Your task to perform on an android device: I don't remember dates at the time of the event; I forget on which date the event occurred, so I want a setup notification that reminds me of the event.
Image 0: 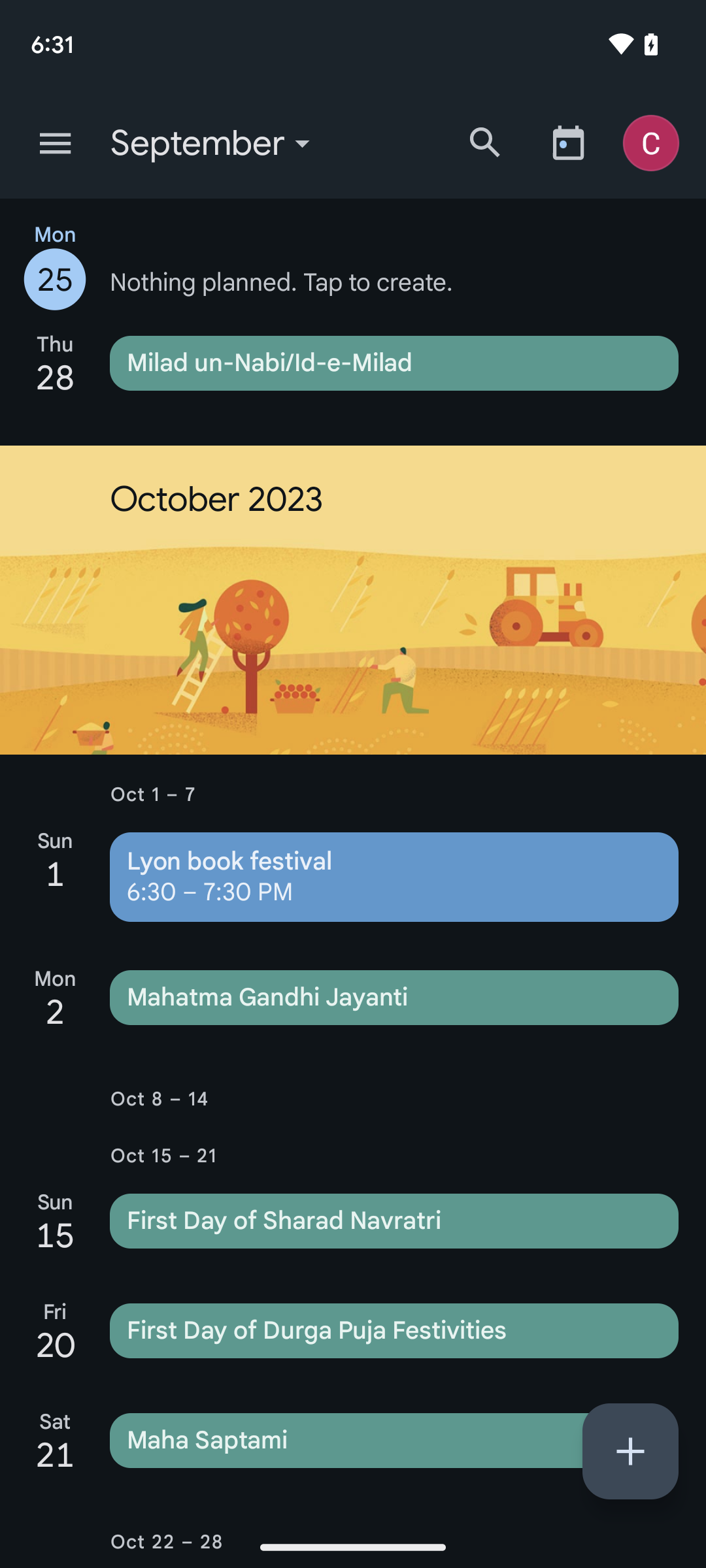
Click on the three lines present in the upper left corner of the screen.
Step 0: click (55, 143)
Image 2: 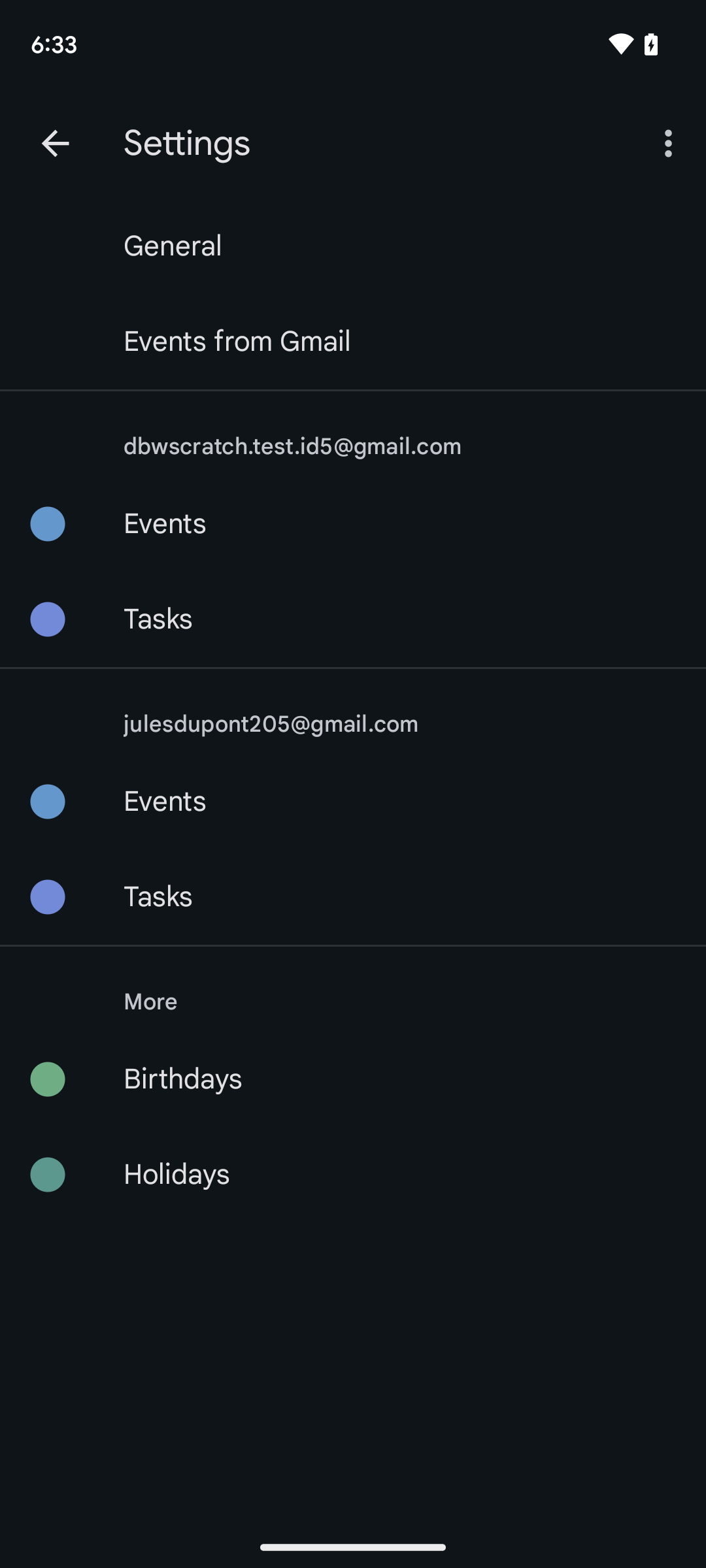
Tap on events present at the below Julesdupont mail
Step 2: click (165, 801)
Image 3: 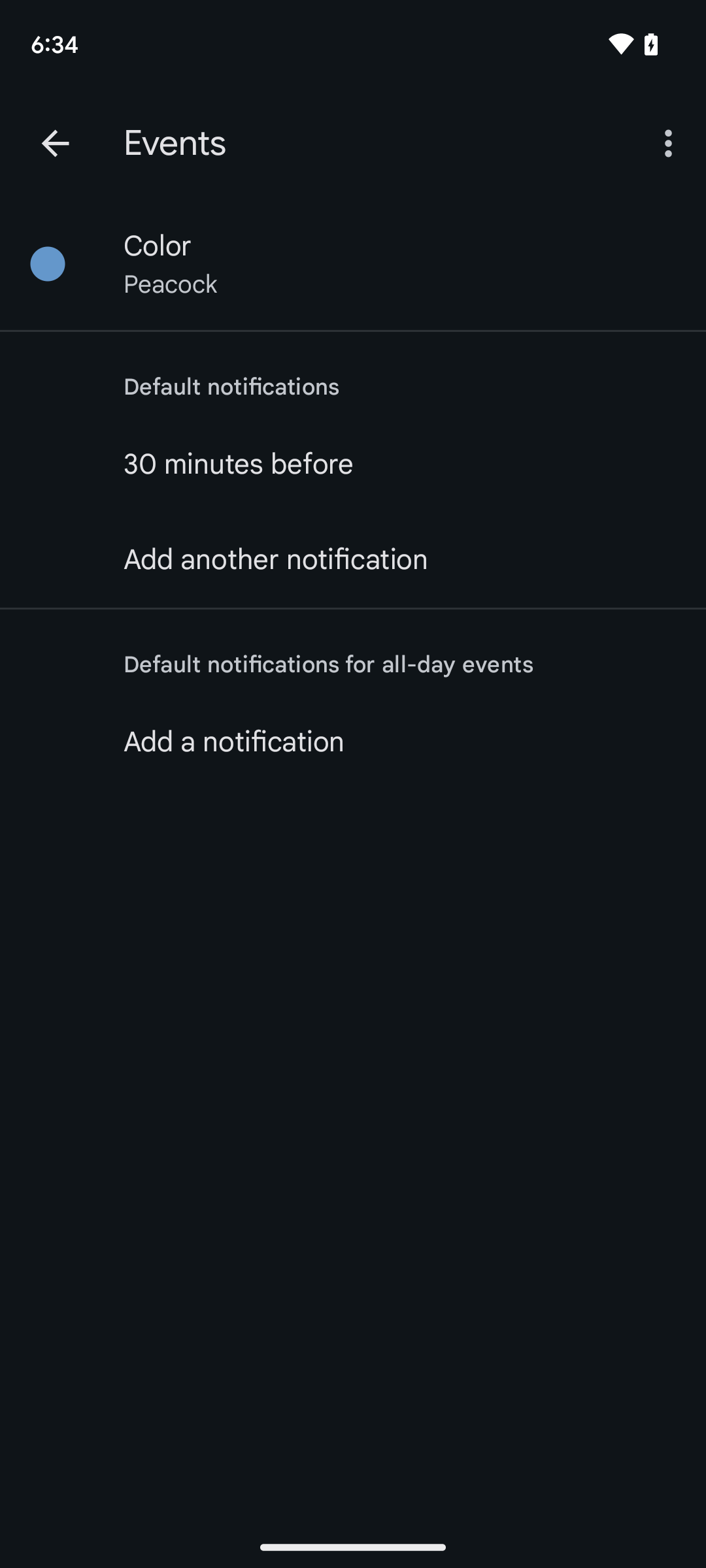
Tap Add Another Notification.
Step 3: click (276, 560)
Image 4: 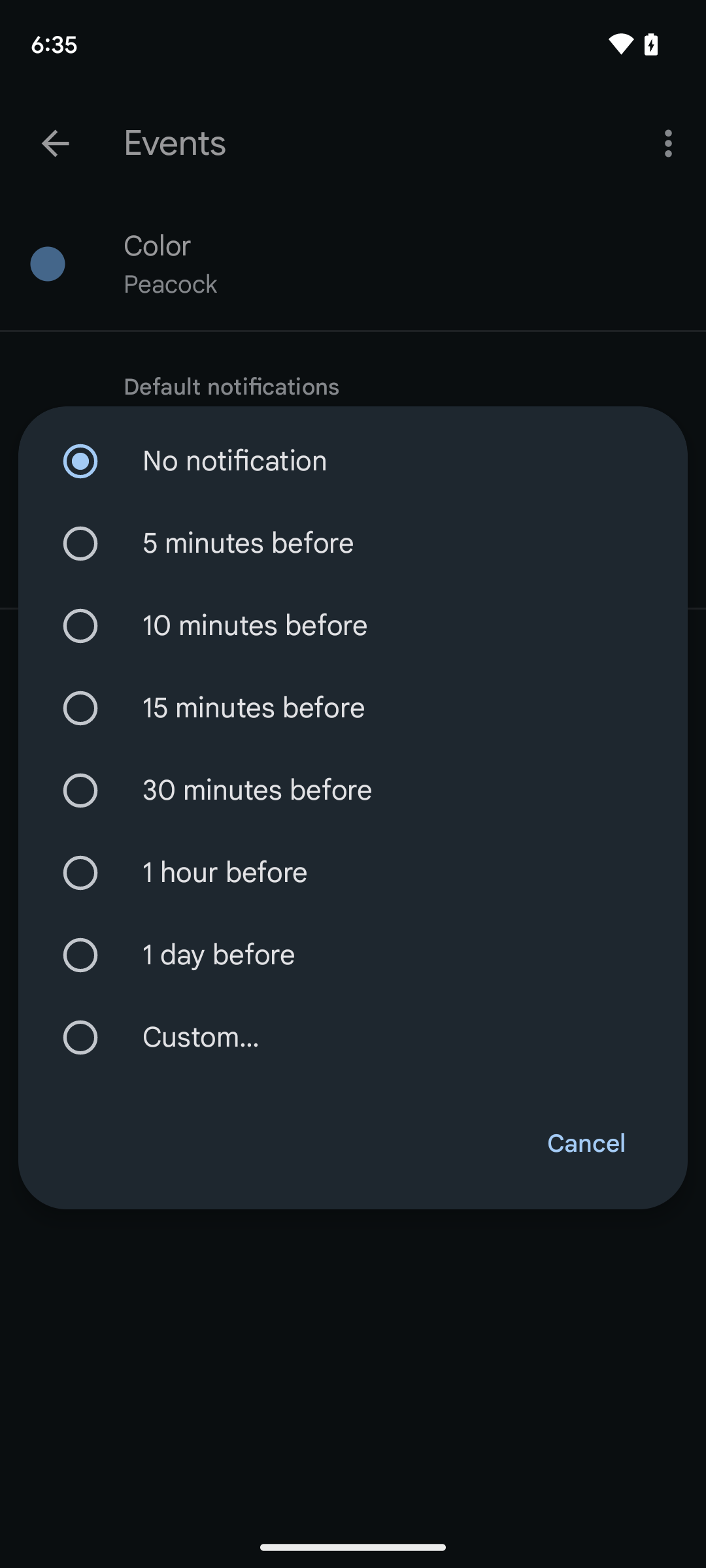
Tap on 15 minutes before
Step 4: click (352, 708)